Your task to perform on an android device: Share the photo using gmail app
Image 0: 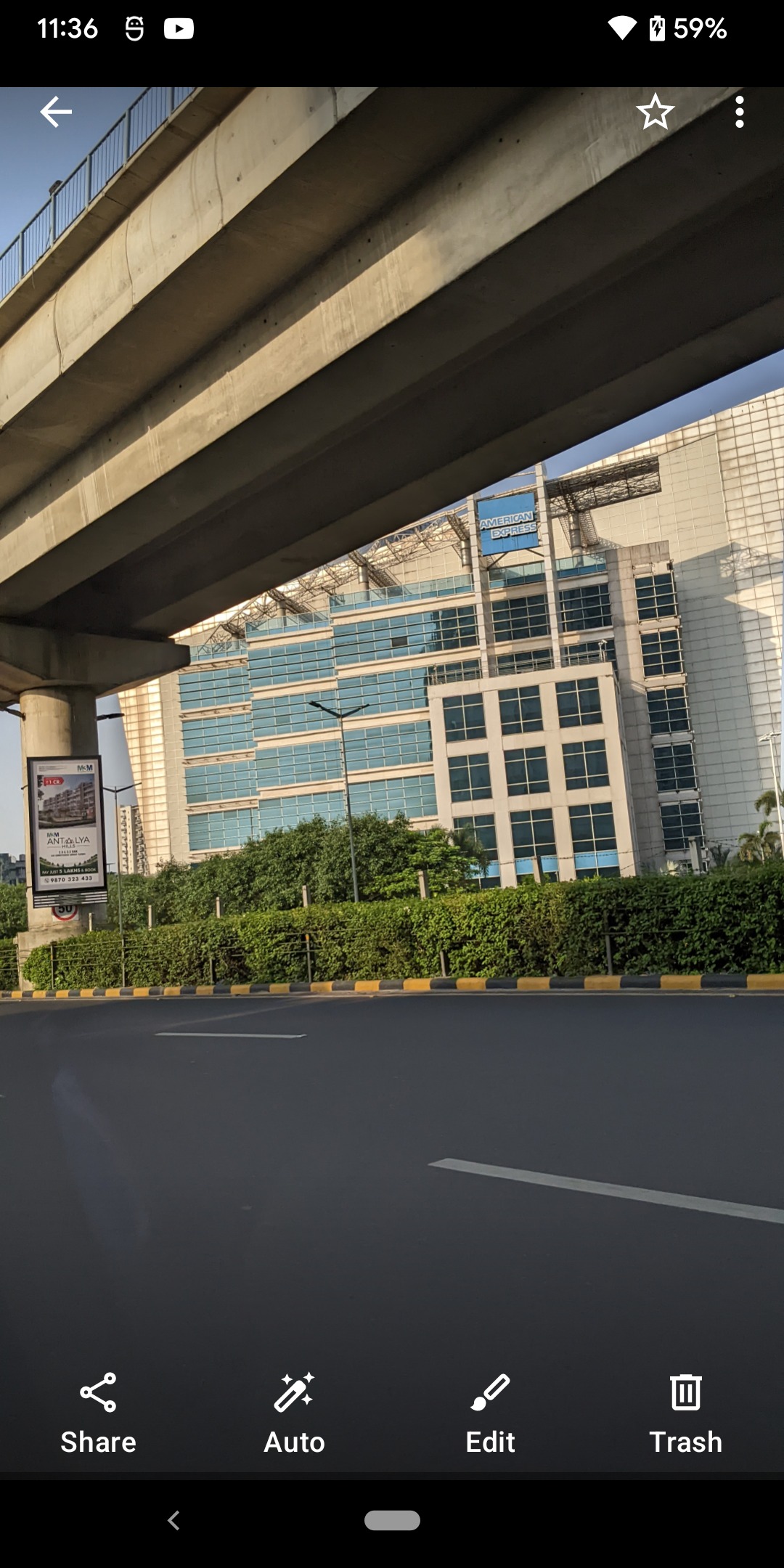
Click on the share icon at the bottom left corner of the screen
Step 0: click (98, 1416)
Image 1: 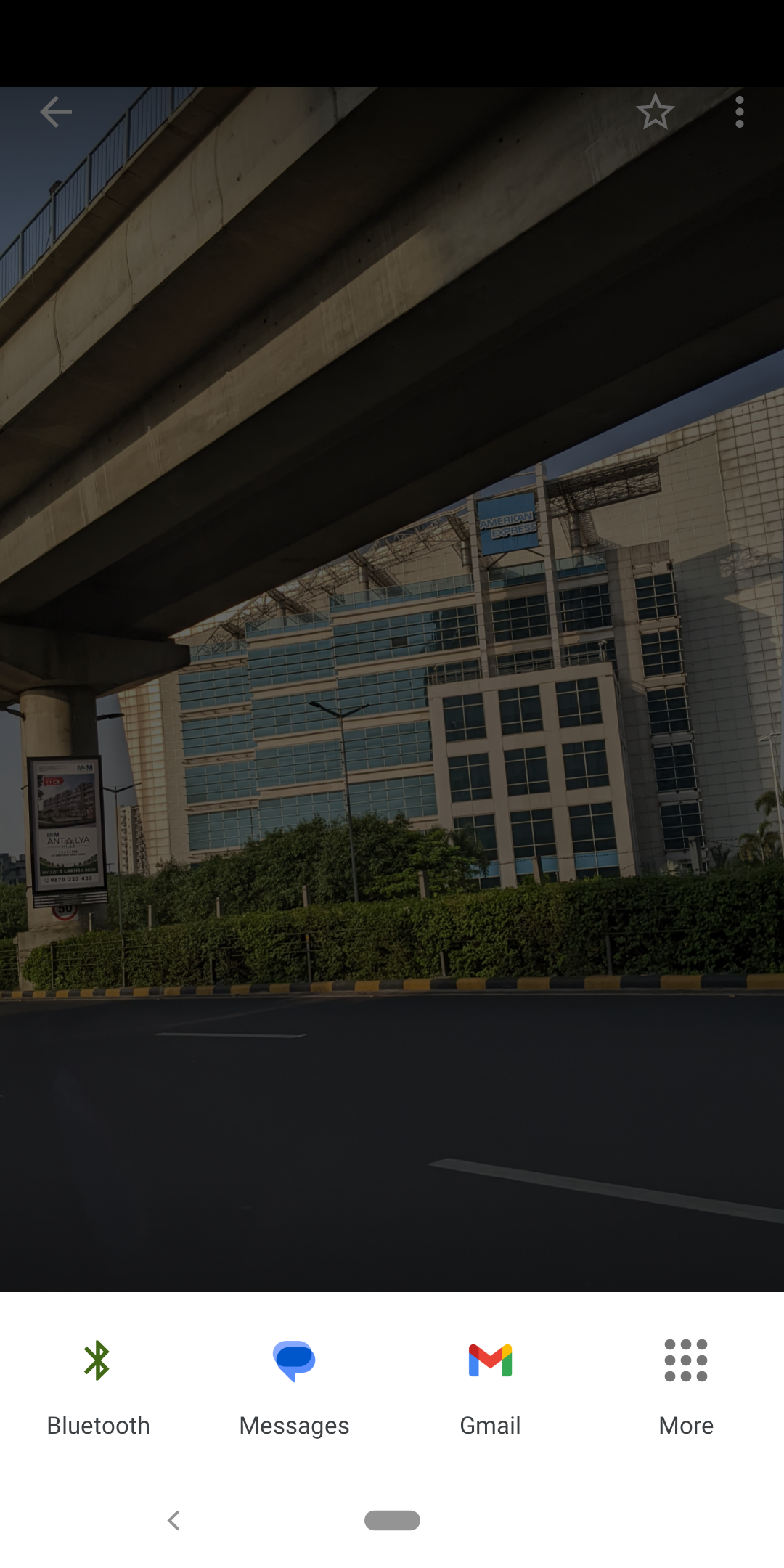
Click on the gmail option at the bottom of the screen
Step 1: click (483, 1365)